Your task to perform on an android device: I am planning to stay in London next week and search for a 5-star hotel from October 25 to October 28 for two adults in London on Booking.com.
Image 0: 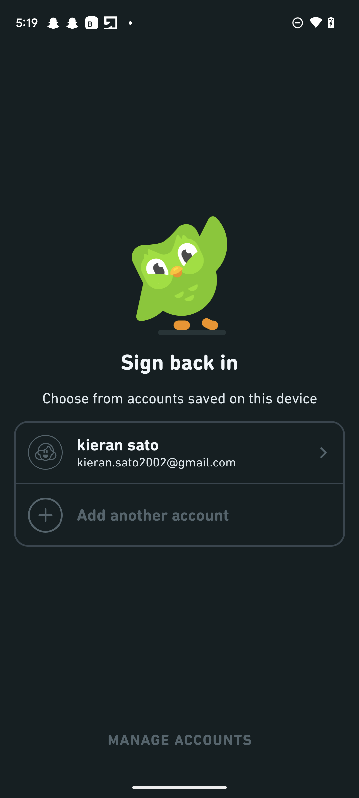
Open the booking.com app
Step 0: open app "Booking.com"
Image 1: 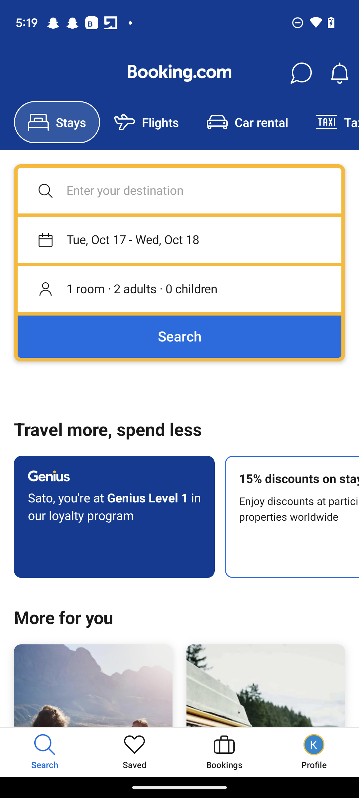
Click on enter your destination
Step 1: click (179, 191)
Image 2: 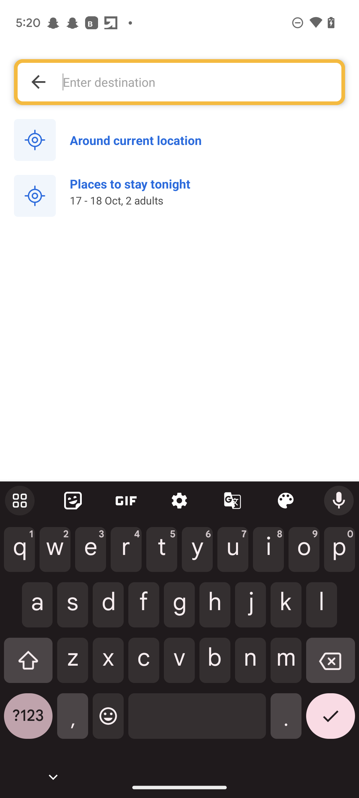
Type London in the search bar
Step 2: type "London"
Image 3: 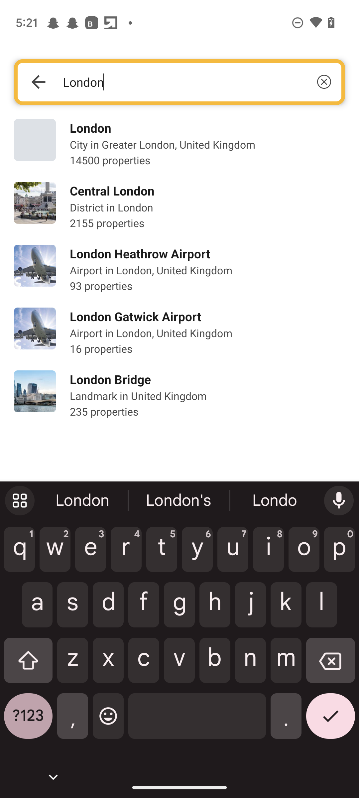
click on the first result
Step 3: click (207, 144)
Image 4: 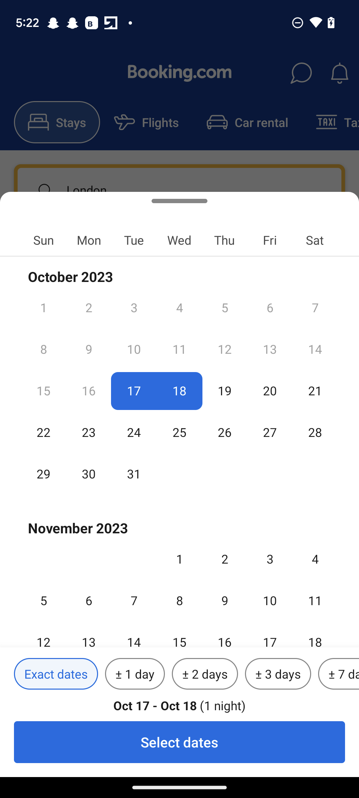
Click on the 25th date
Step 4: click (179, 422)
Image 5: 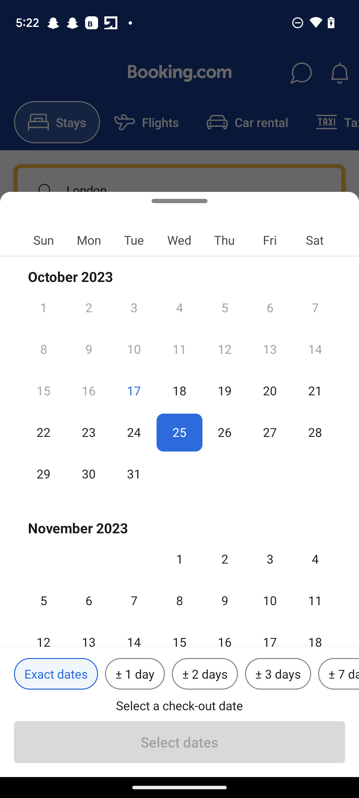
Click on the 28th date
Step 5: click (315, 422)
Image 6: 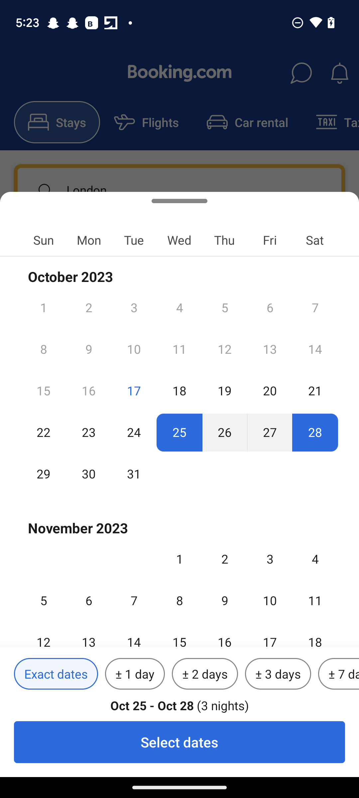
Click on the select dates
Step 6: click (179, 742)
Image 7: 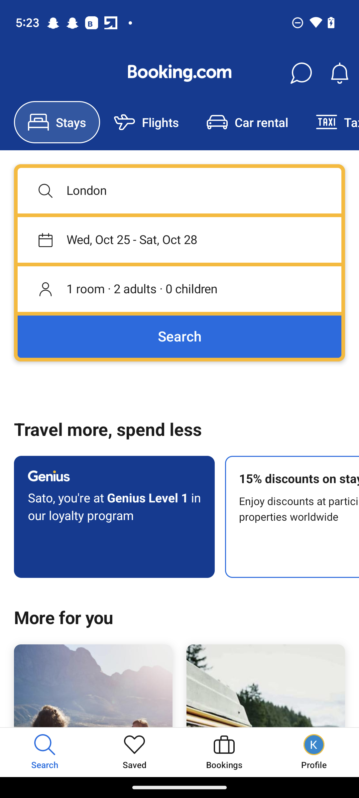
Click on the search button.
Step 7: click (179, 336)